Your task to perform on an android device: Open the Kitchen Stories app and write a review of the recipe.
Image 0: 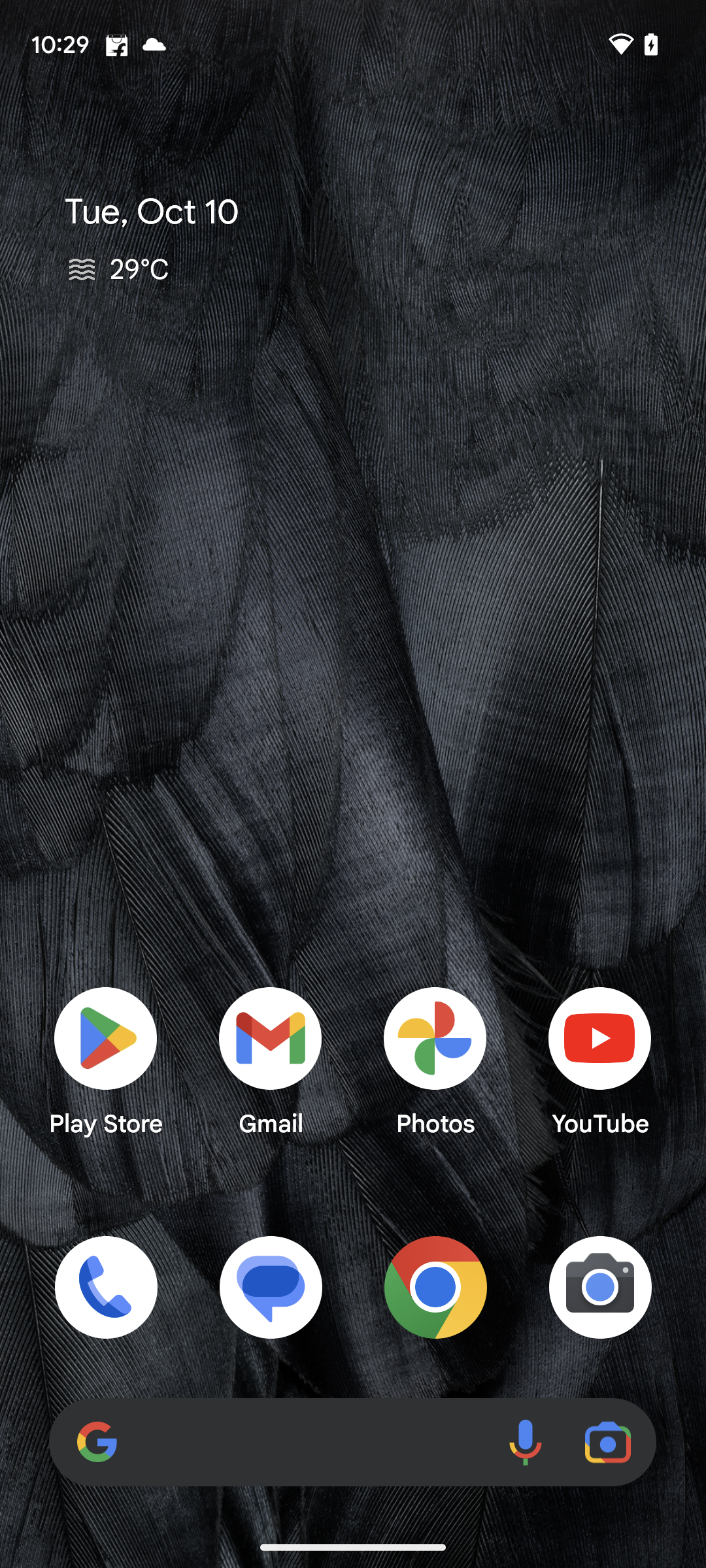
Open the Kitchen Stories app.
Step 0: open app "Kitchen Stories"
Image 1: 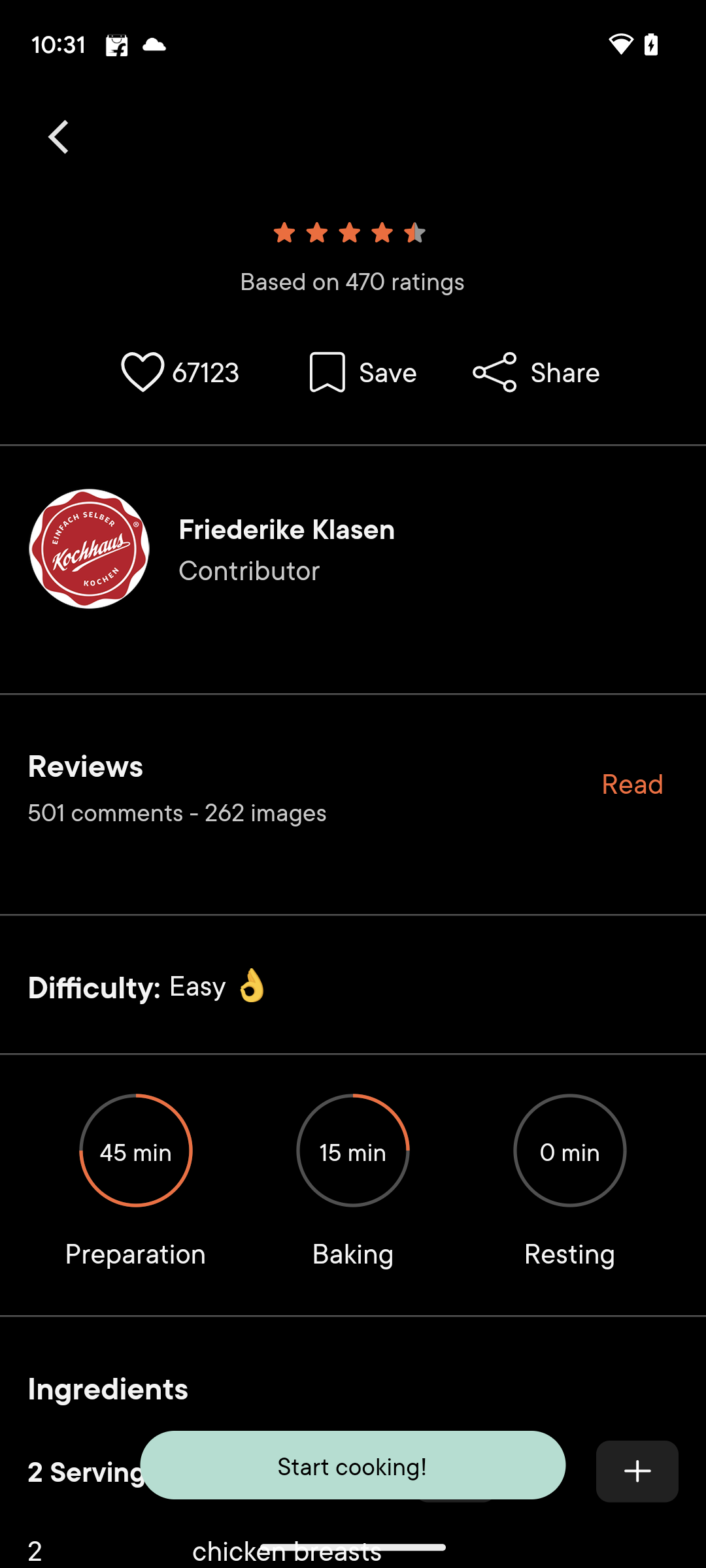
Open the Kitchen Stories app.
Step 1: wait
Image 2: 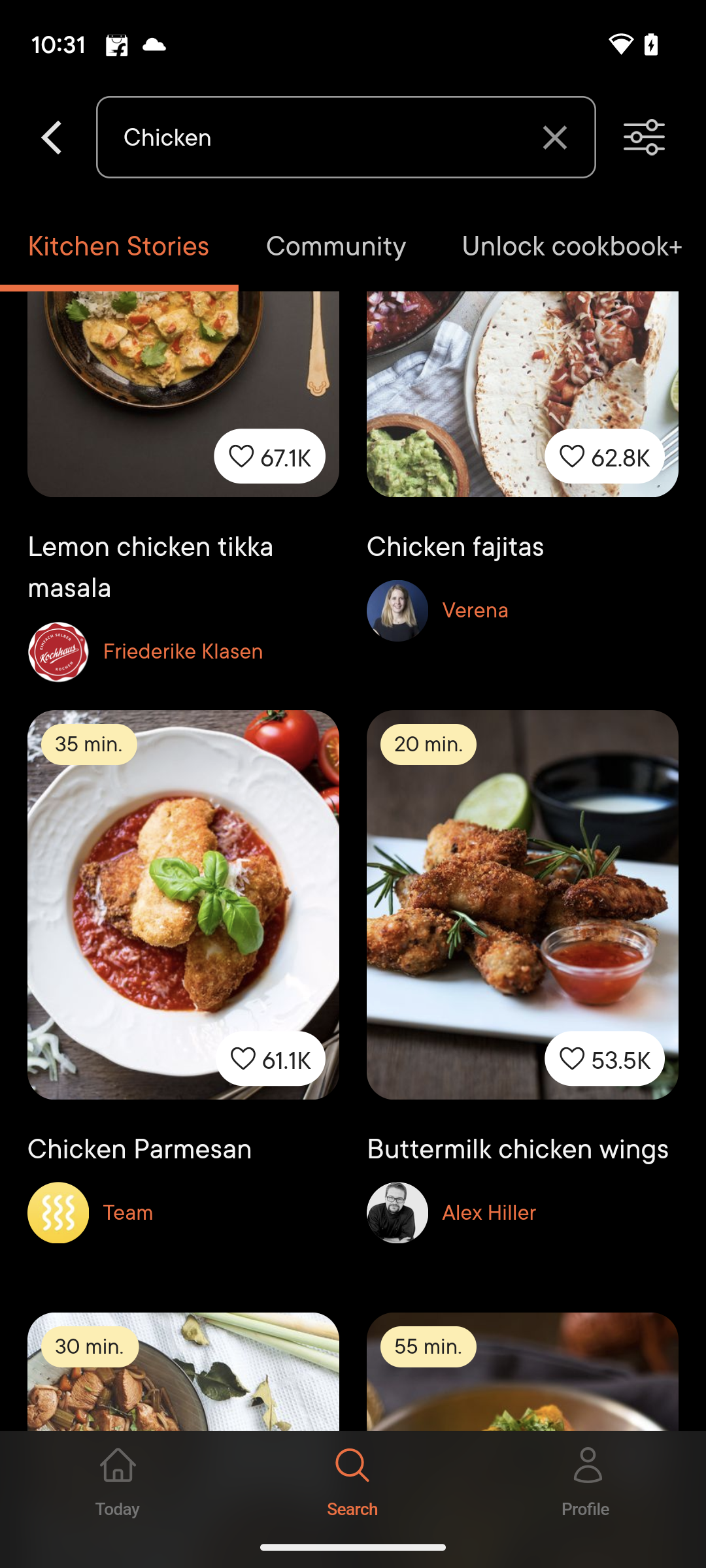
Tap on the first recipe present on the screen.
Step 2: wait
Image 3: 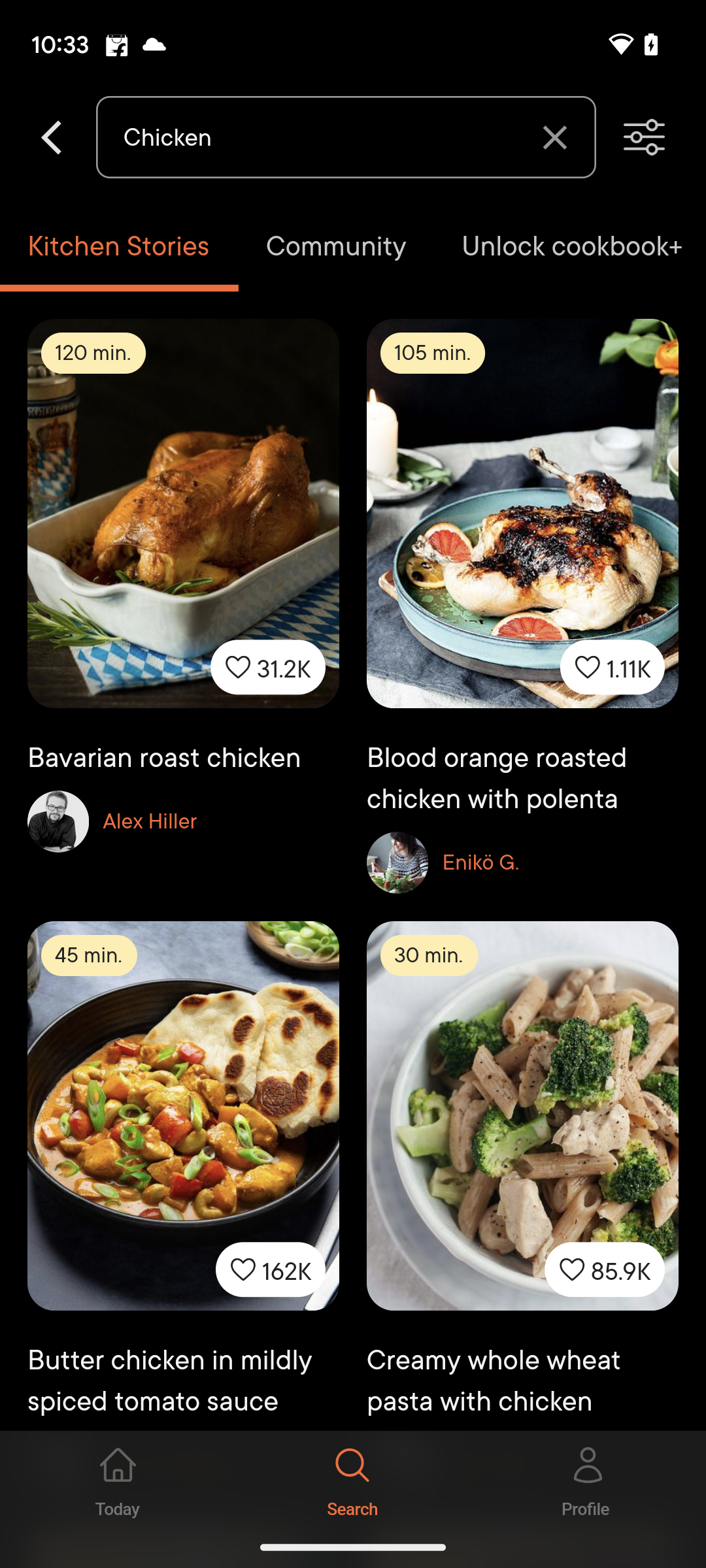
Tap on the first recipe present on the screen.
Step 3: click (183, 606)
Image 4: 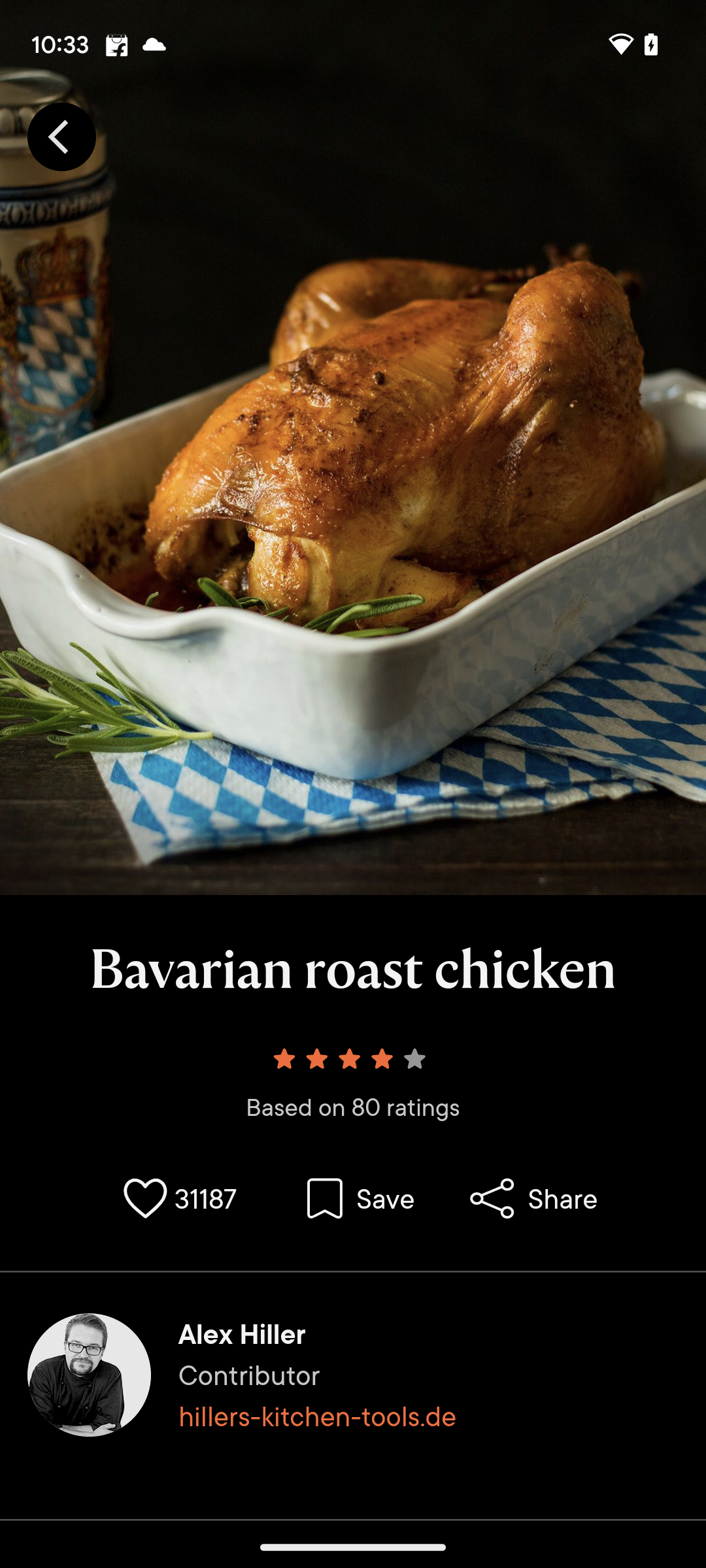
Tap on the rating present on the screen.
Step 4: click (352, 1086)
Image 5: 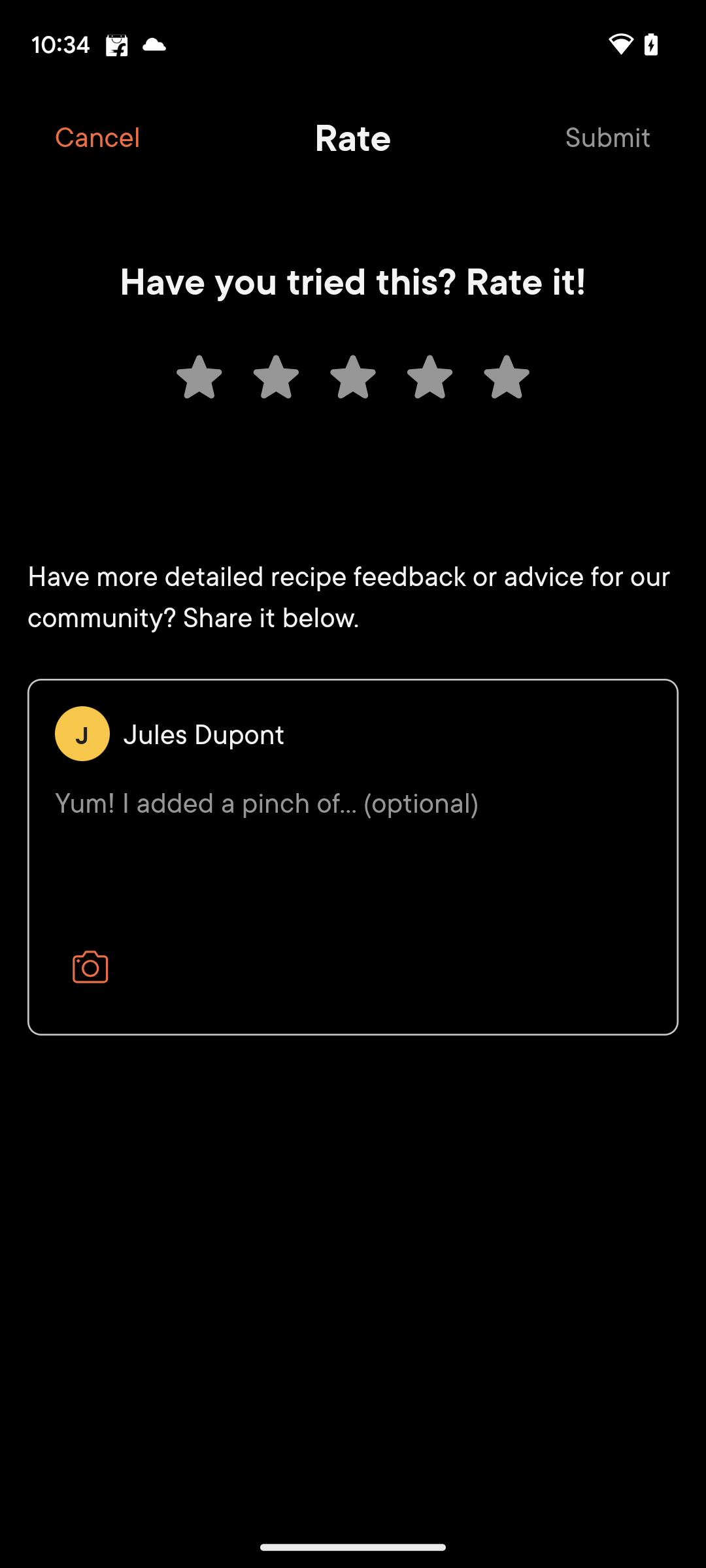
Tap on the review present on the screen.
Step 5: click (352, 843)
Image 6: 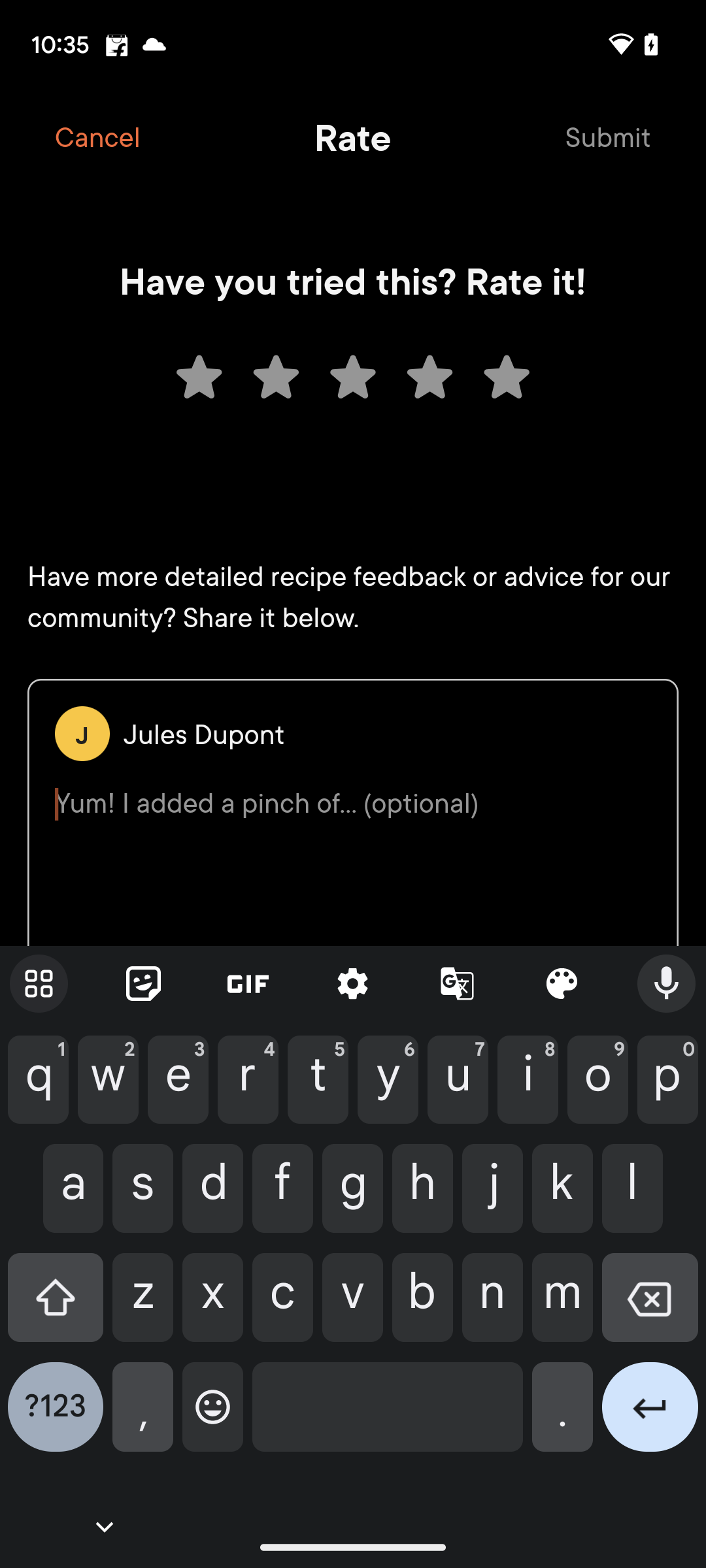
so tasty dish
Step 6: type "So tasty dish"
Image 7: 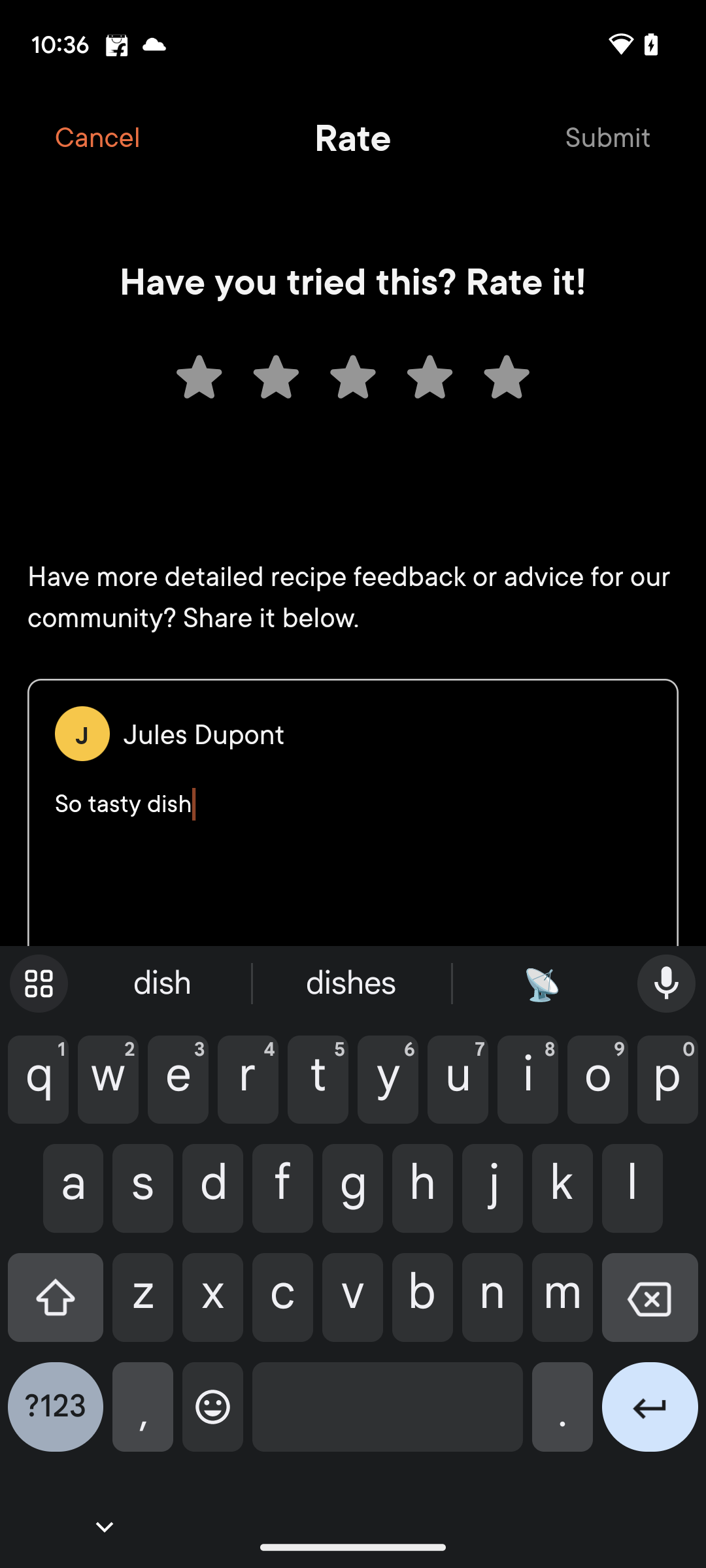
Tap on the submit icon present on the screen.
Step 7: click (608, 137)